Your task to perform on an android device: I want to open the Document in the Microsoft365(Office) app.
Image 0: 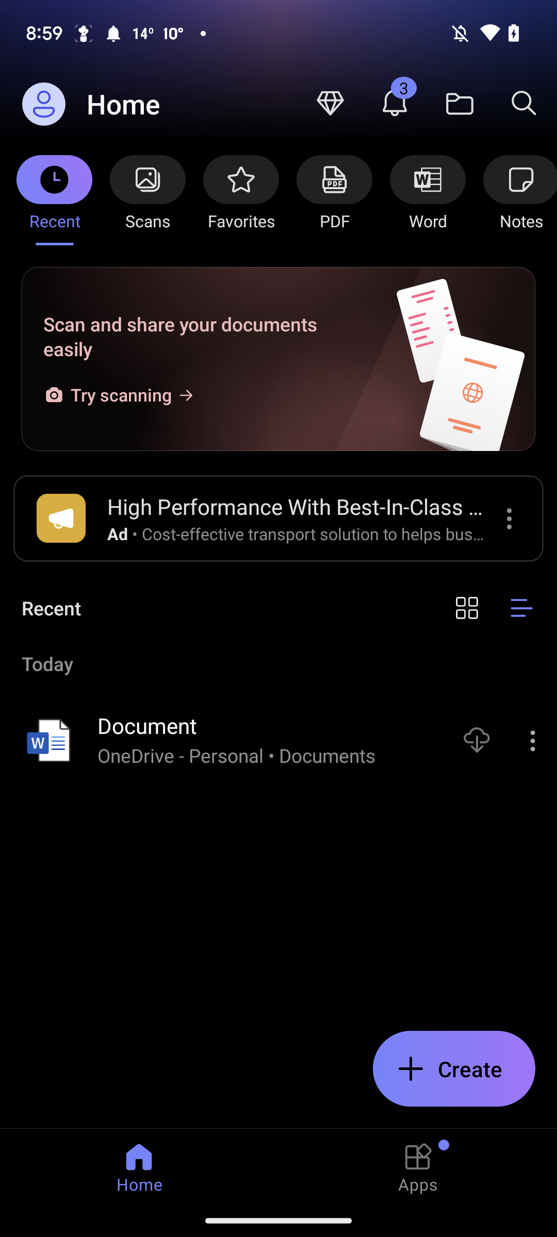
Click on the Document
Step 0: click (236, 756)